Your task to perform on an android device: I want to view details about the One&Only Cape Town hotel that includes rates with taxes, amenities and reviews.
Image 0: 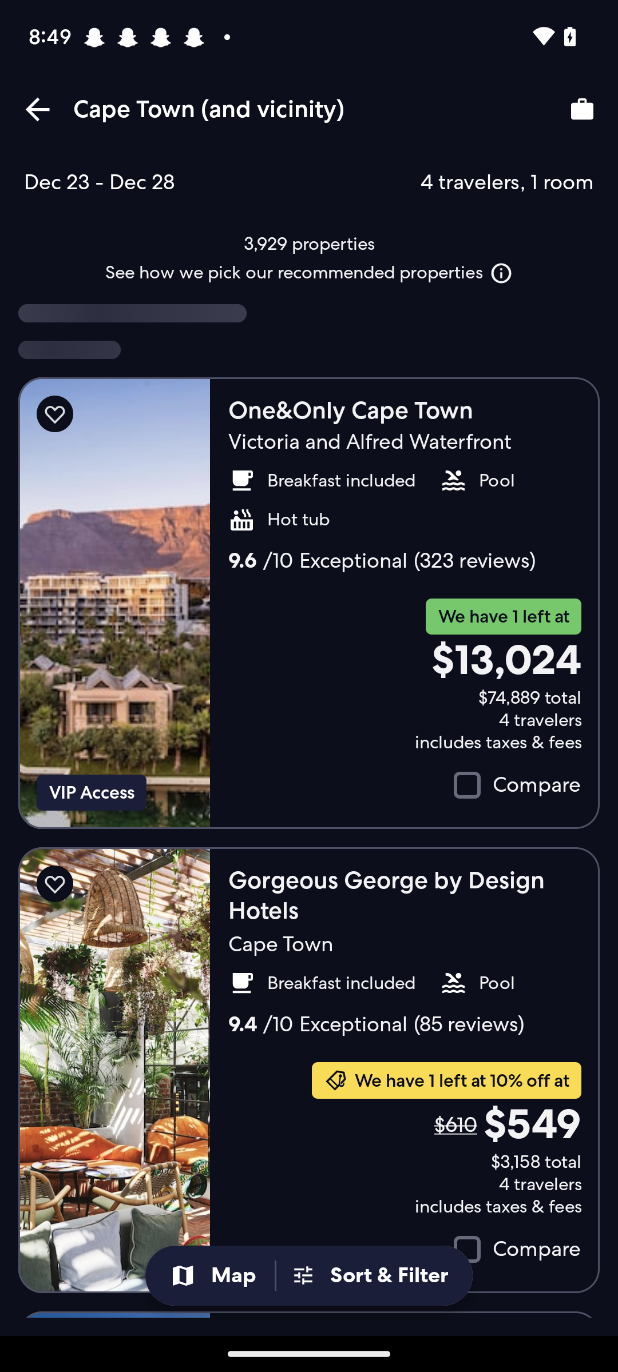
Open the One&Only Cape Town hotel
Step 0: click (405, 603)
Image 1: 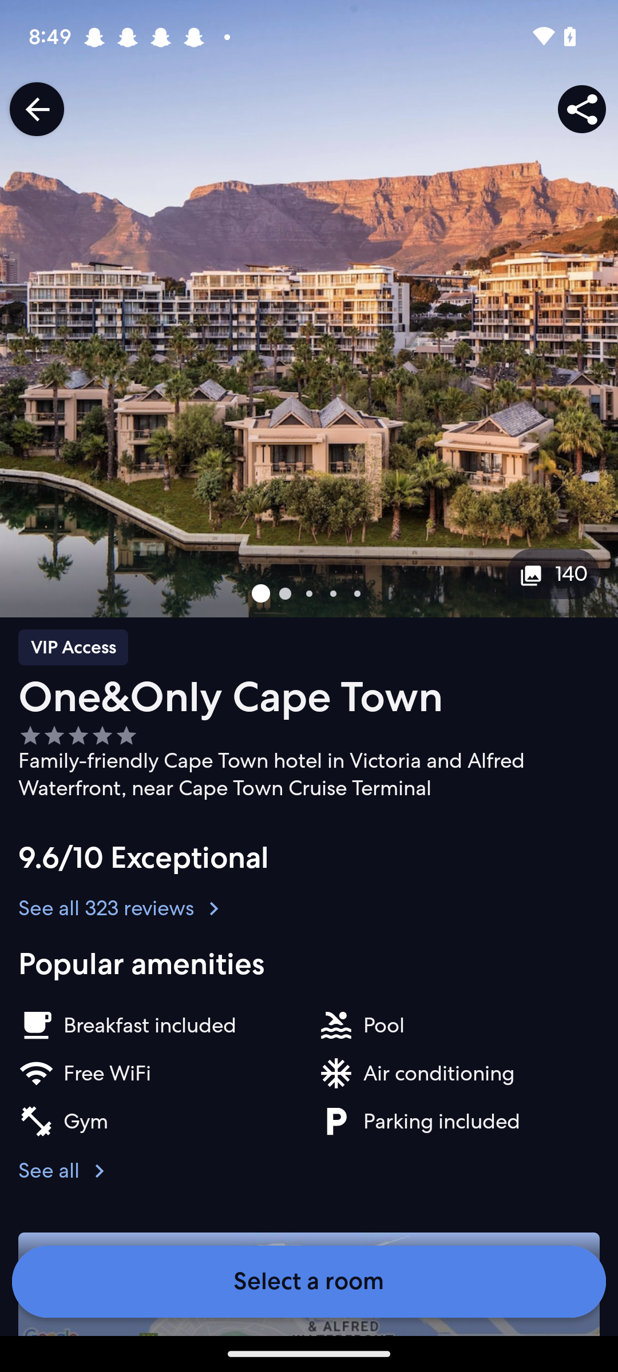
Click on the see all for amenities
Step 1: click (49, 1170)
Image 2: 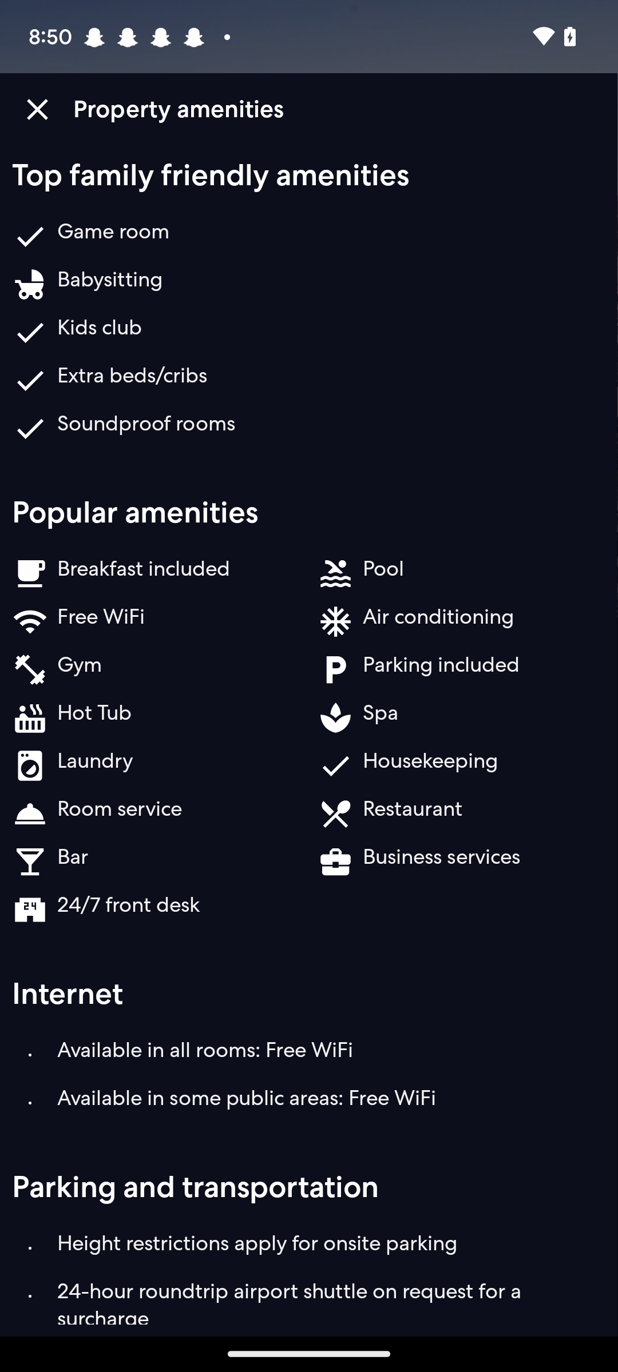
Swipe up the screen to view the complete amenities
Step 2: scroll down
Image 3: 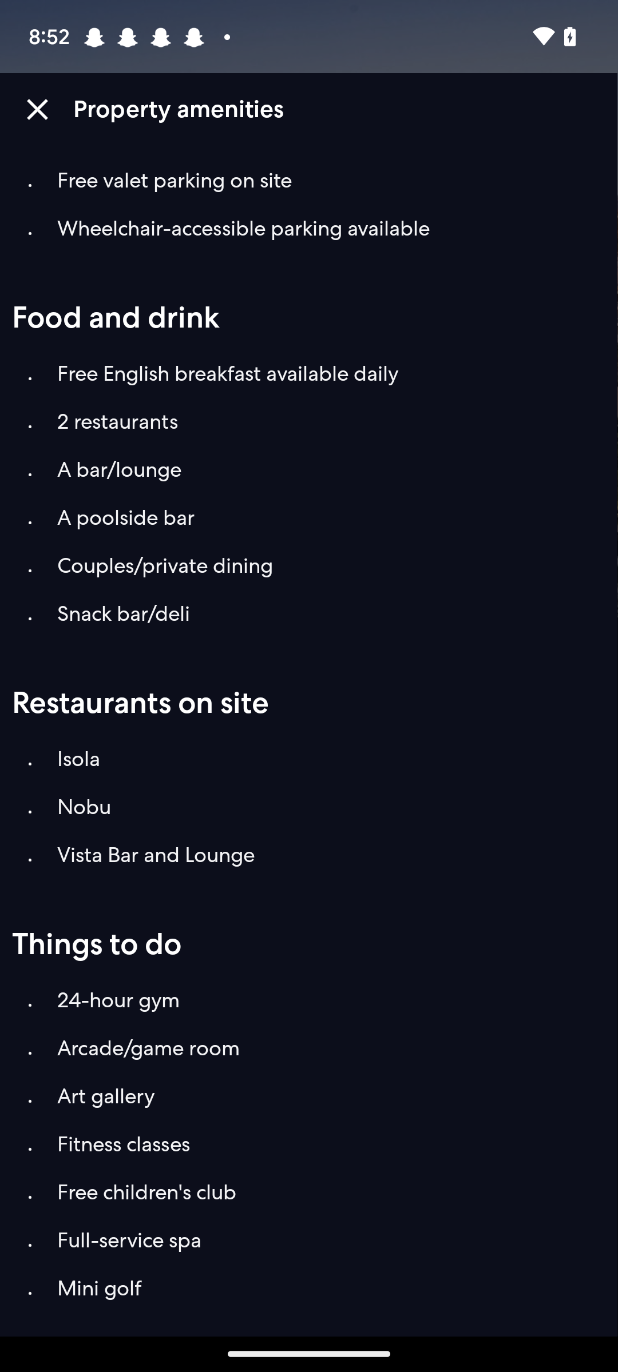
Swipe up the screen to view the complete amenities
Step 3: scroll down
Image 4: 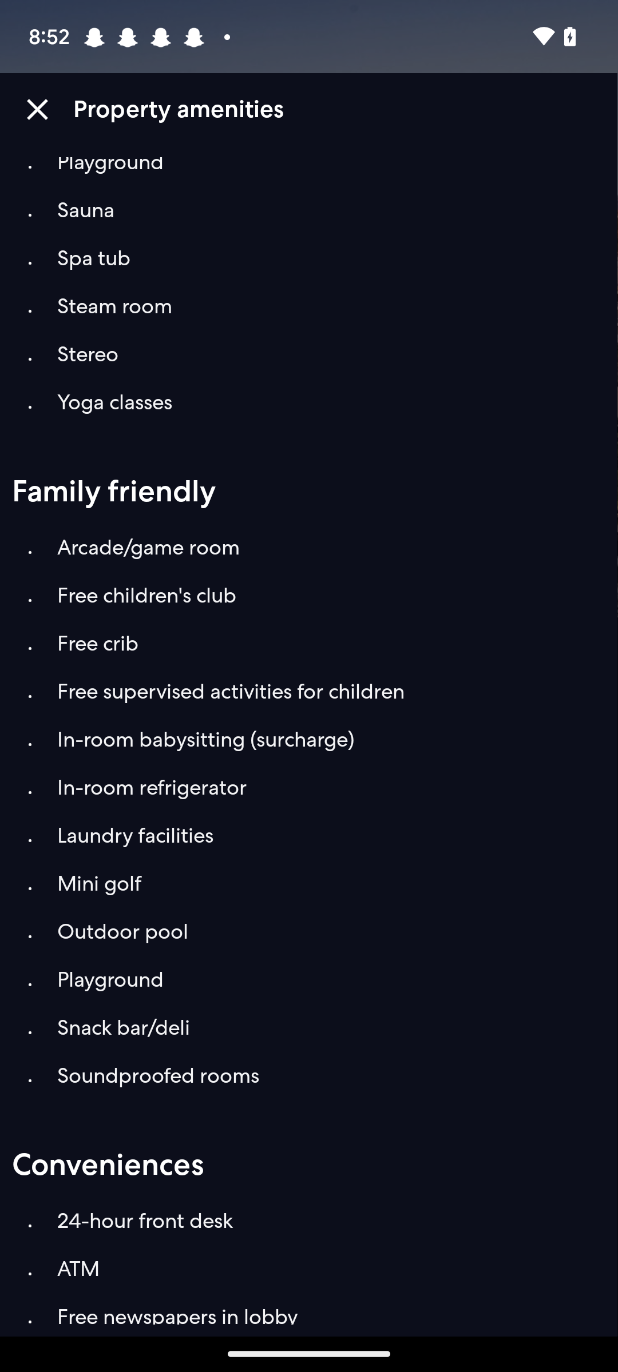
Swipe up the screen to view the complete amenities
Step 4: scroll down
Image 6: 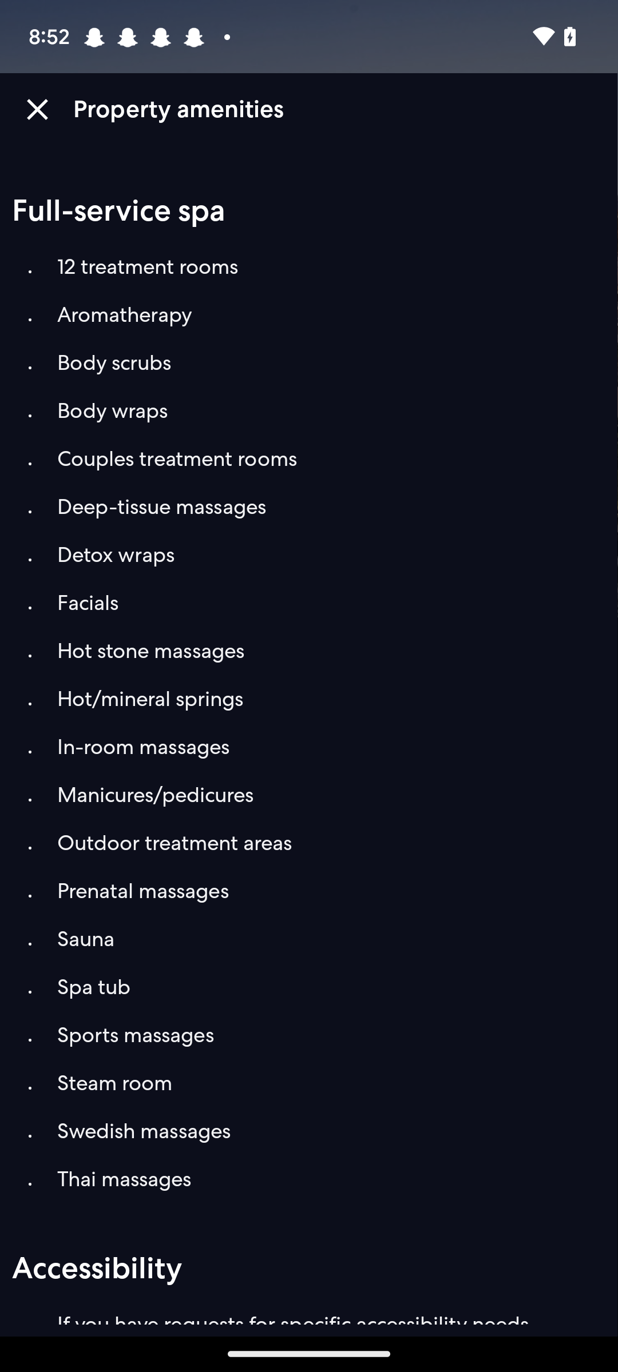
Swipe up the screen to view the complete amenities
Step 6: scroll down
Image 7: 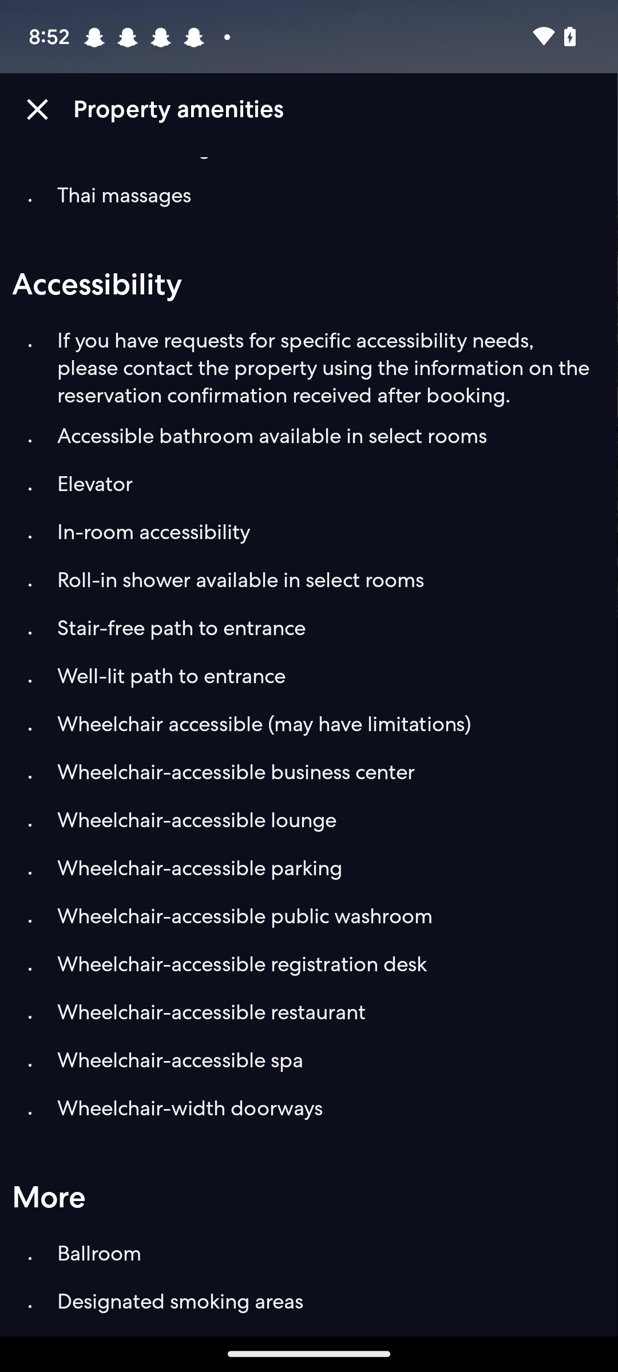
Go back to the previous screen
Step 7: press back button
Image 8: 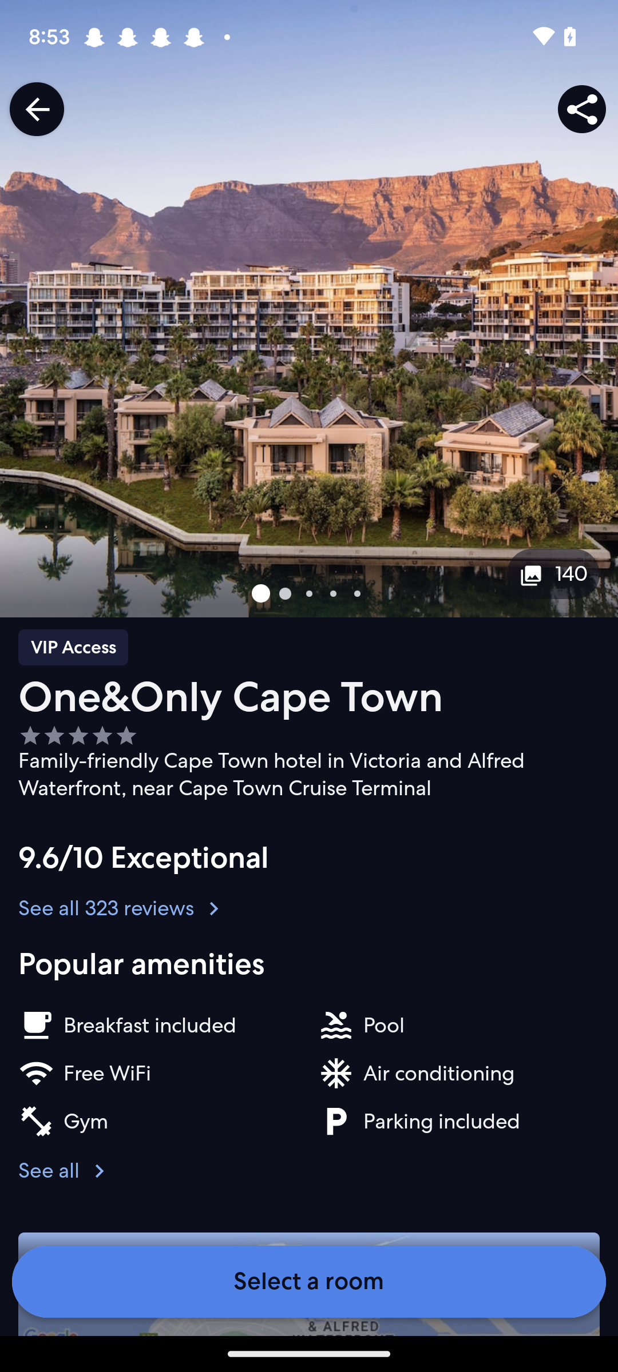
Click on the see all 323 reviews
Step 8: click (106, 908)
Image 9: 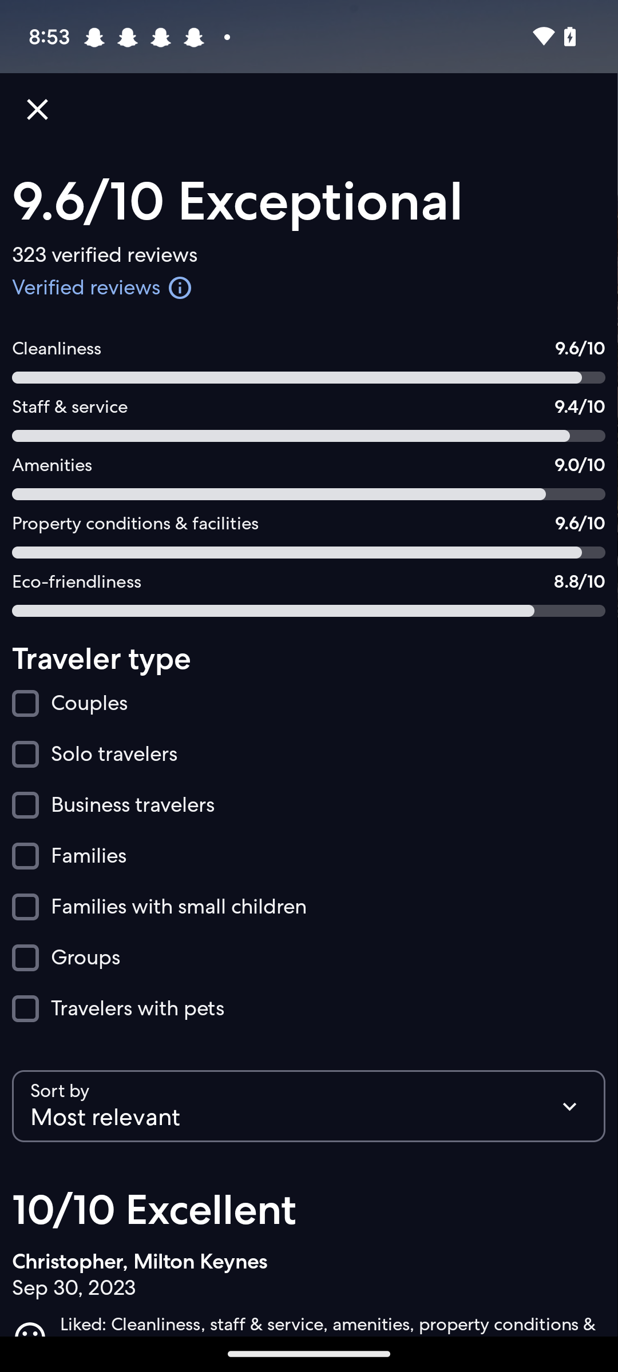
Swipe up to look for more reviews
Step 9: scroll down
Image 10: 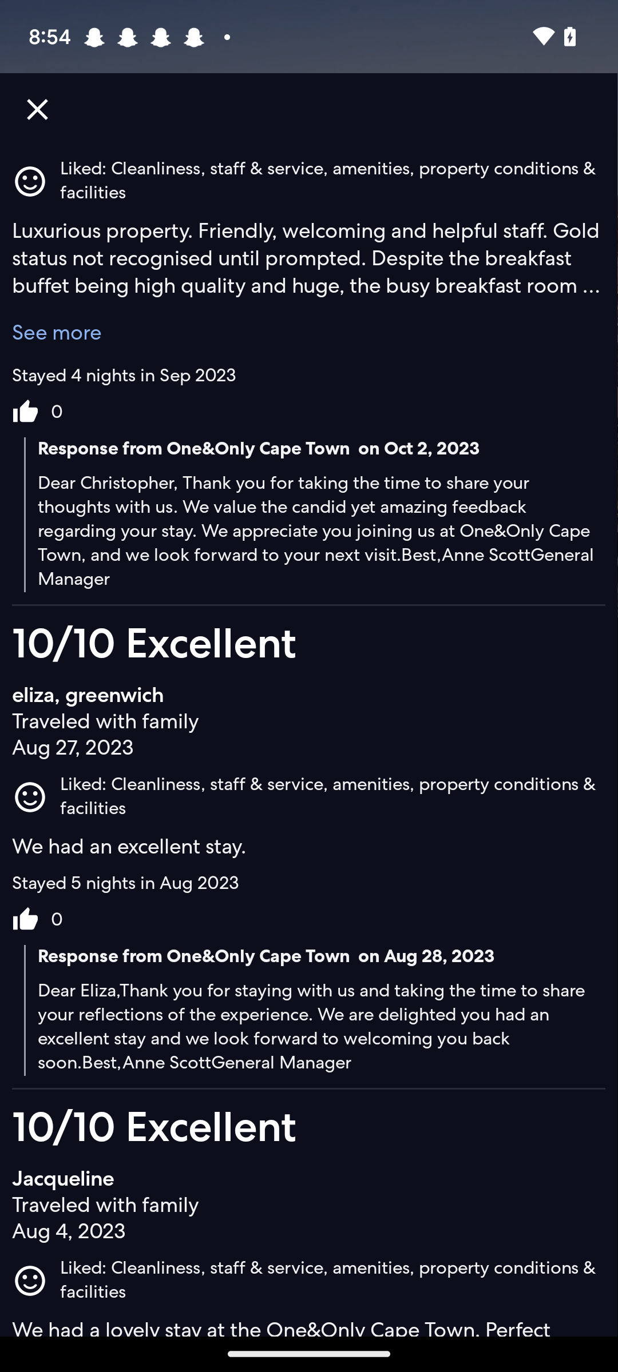
Swipe up to look for more reviews
Step 10: scroll down
Image 11: 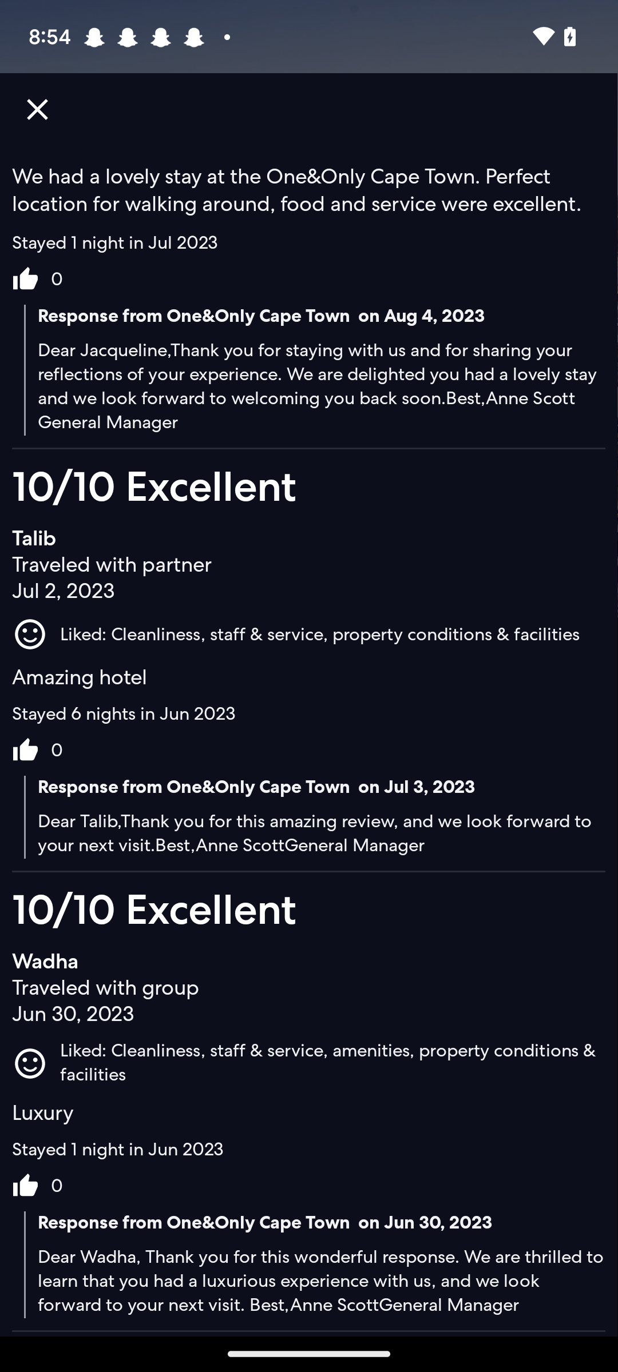
Go back to the previous screen
Step 11: press back button
Image 12: 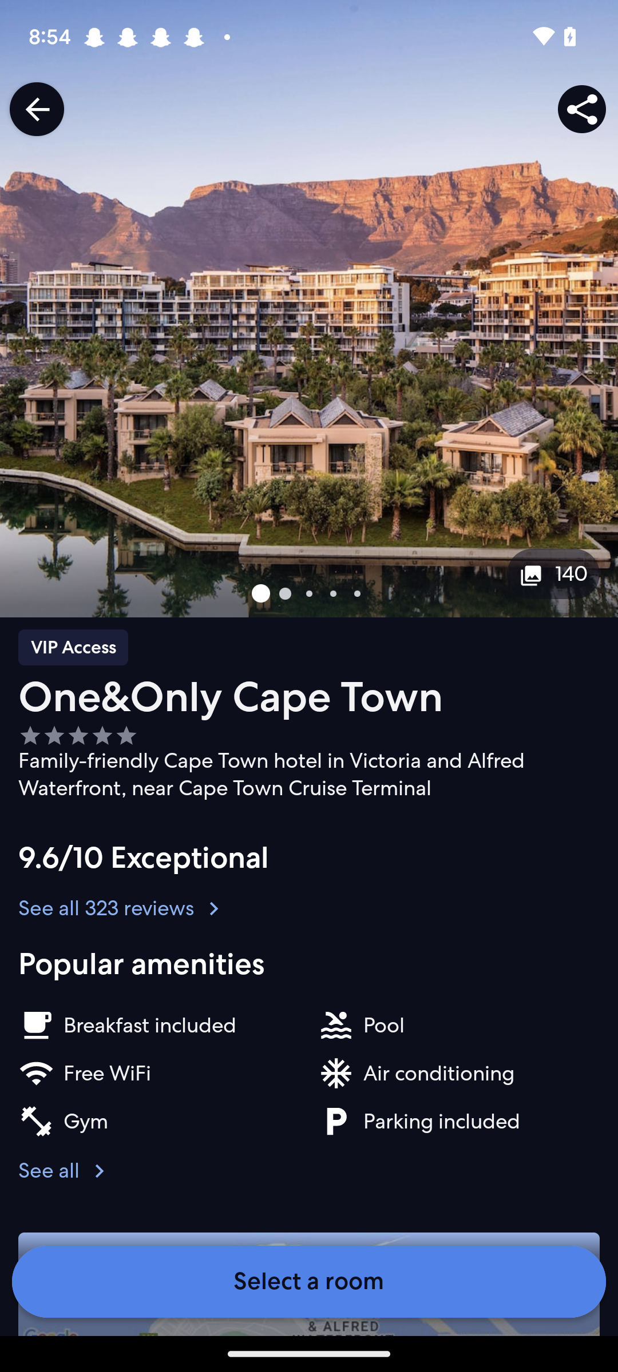
Swipe up to view the rate
Step 12: scroll down
Image 13: 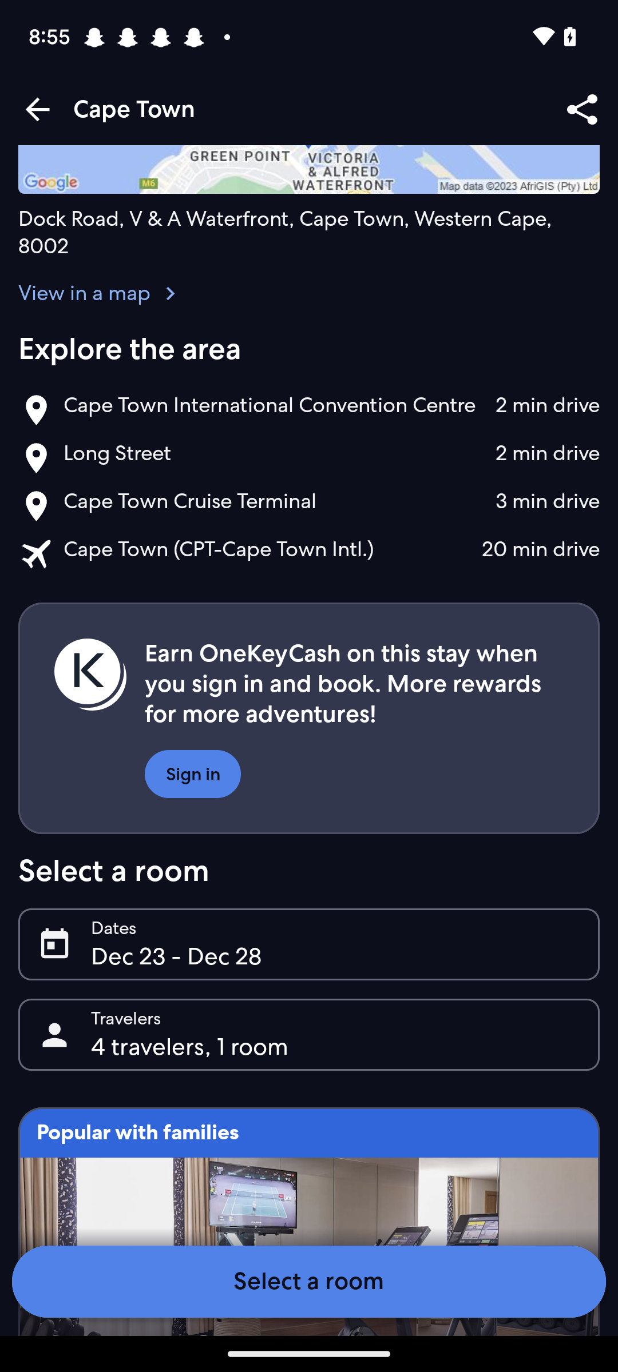
Swipe up to view the rate
Step 13: scroll down